Your task to perform on an android device: I wish to share the Yoga  PDF Doc with Coledbwpersonatest@gmail.com since he also wants some assistance.
Image 0: 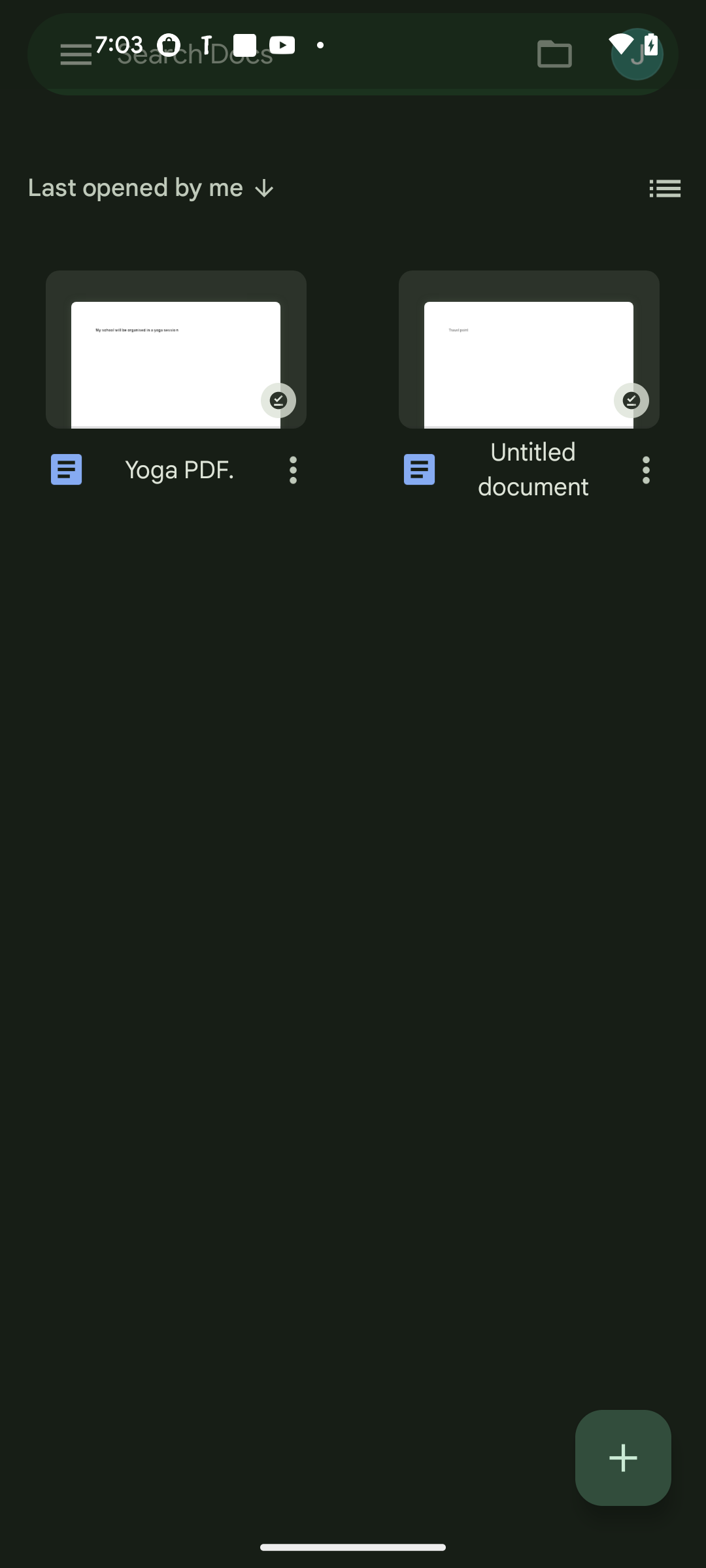
Click on the three dots icon of the yoga pdf
Step 0: click (293, 469)
Image 1: 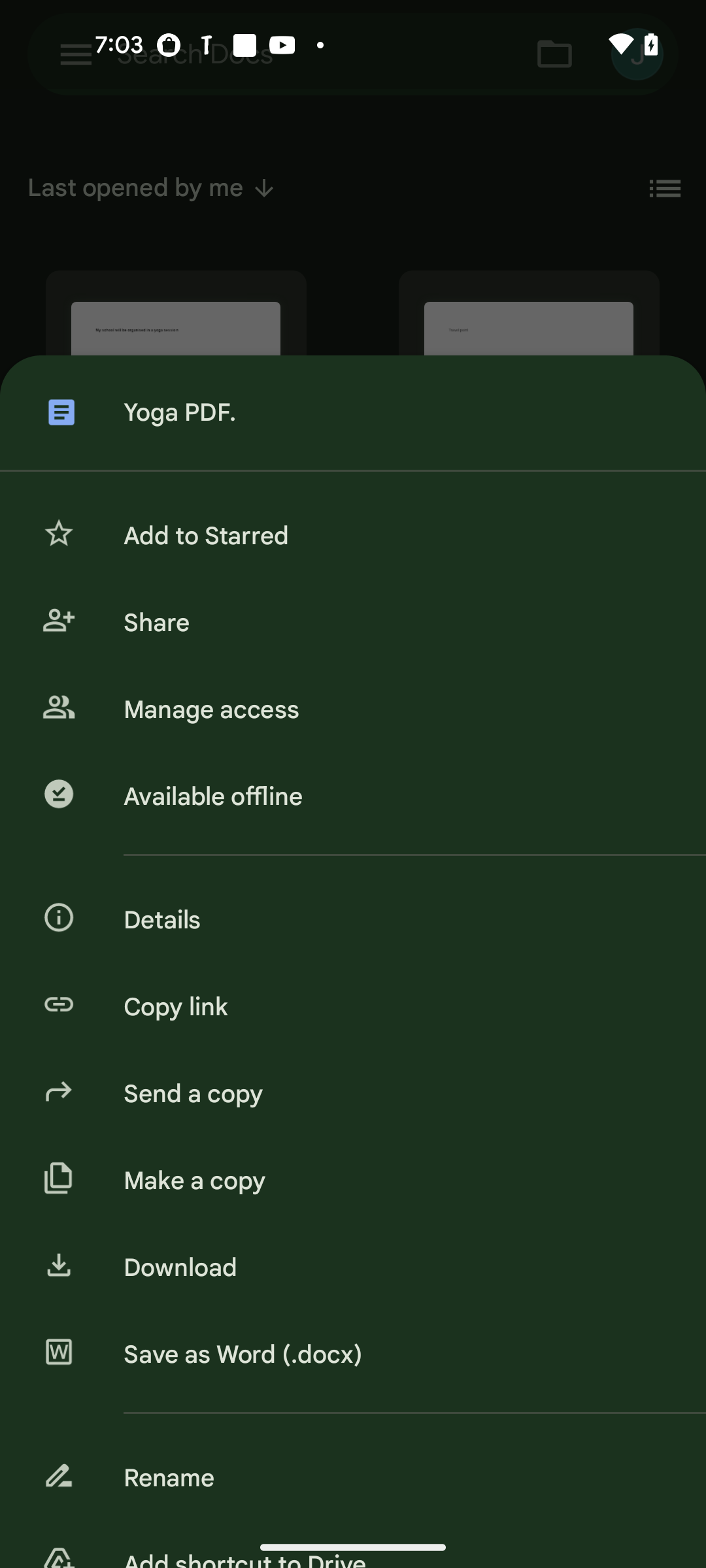
Click on the share option 
Step 1: click (394, 623)
Image 2: 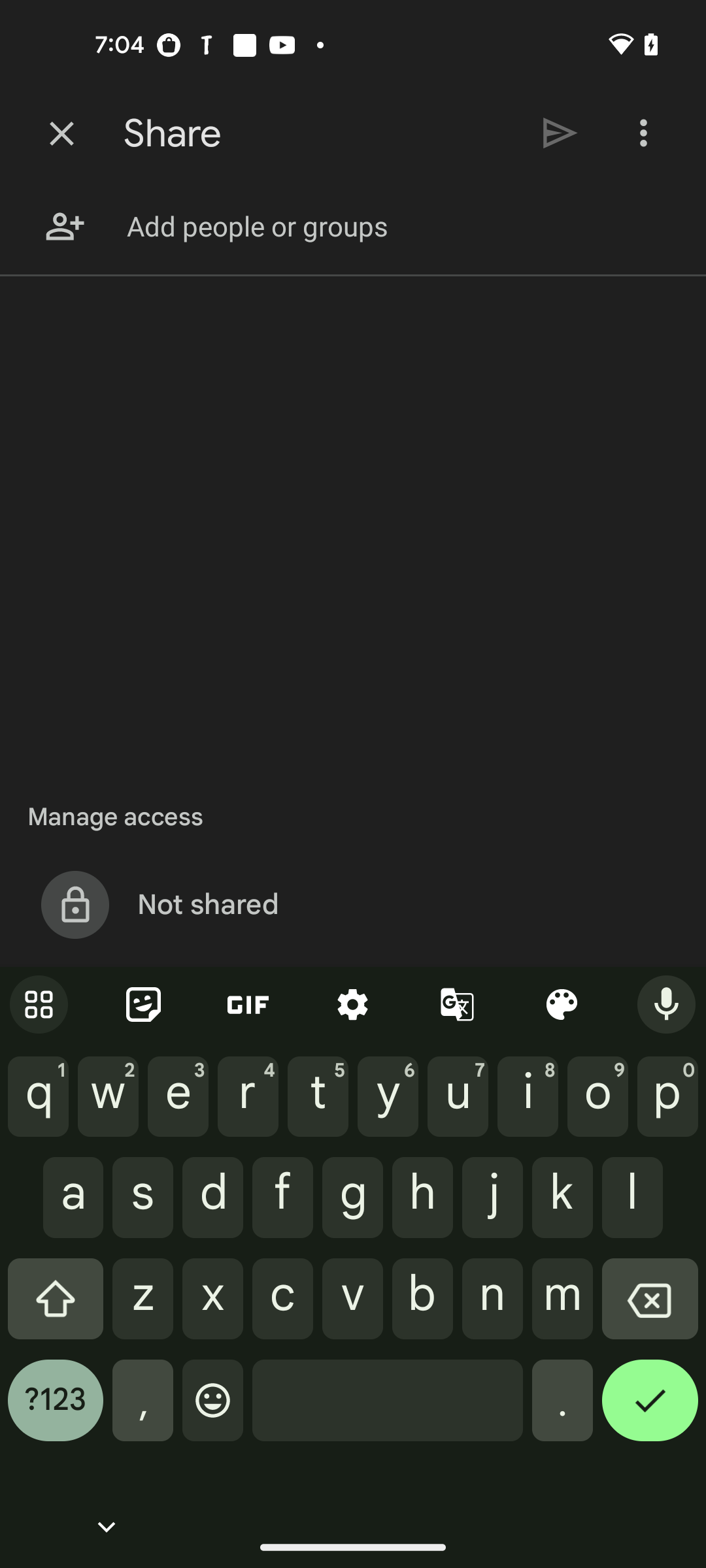
Enter a email as Coledbwpersonatest@gmail.com
Step 2: type "Coledbwpersonatest@gmail.com"
Image 4: 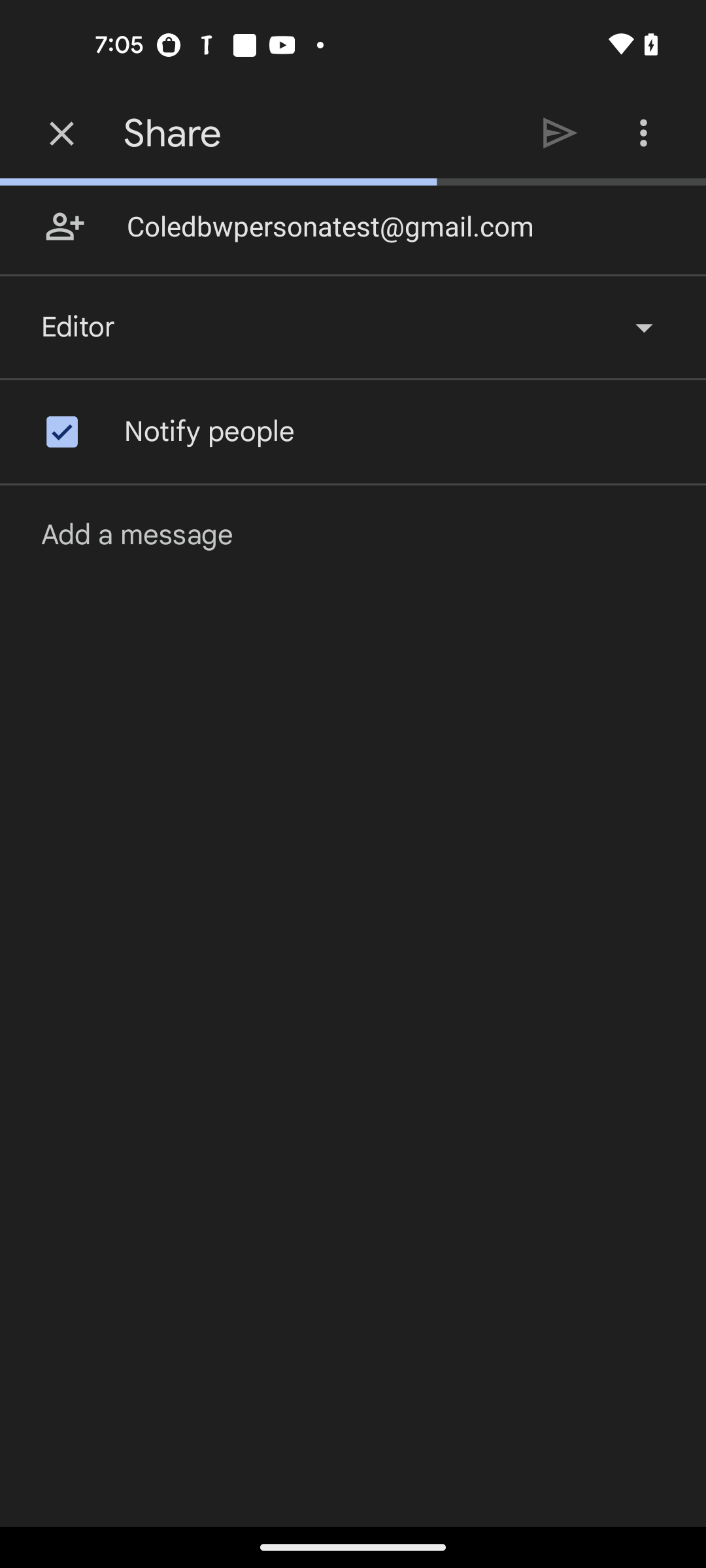
Click on the send icon at the top of the screen 
Step 4: wait